Your task to perform on an android device: In the Carrot app. Search the Norway weather forecast and share the weather via Gmail.
Image 0: 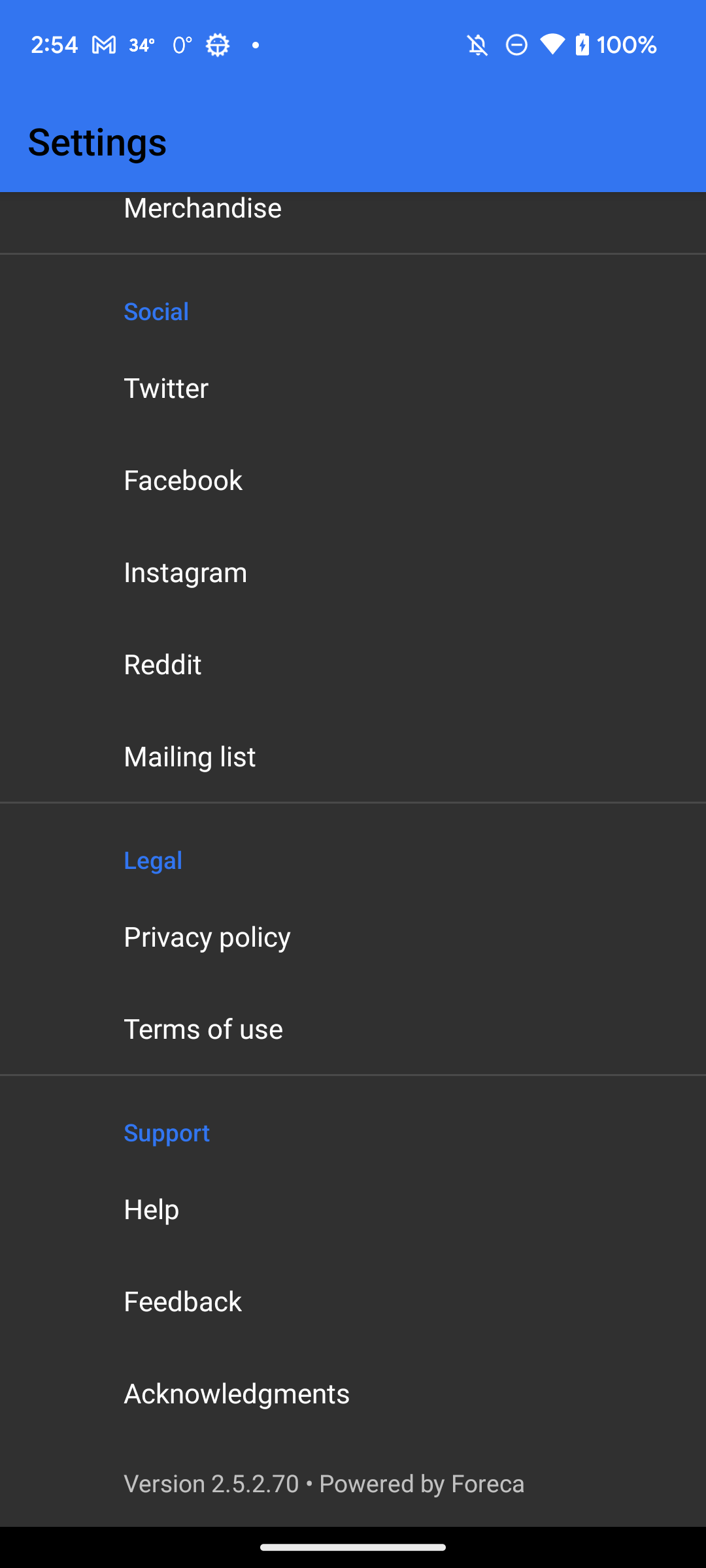
Go back to the screen
Step 0: press back button
Image 1: 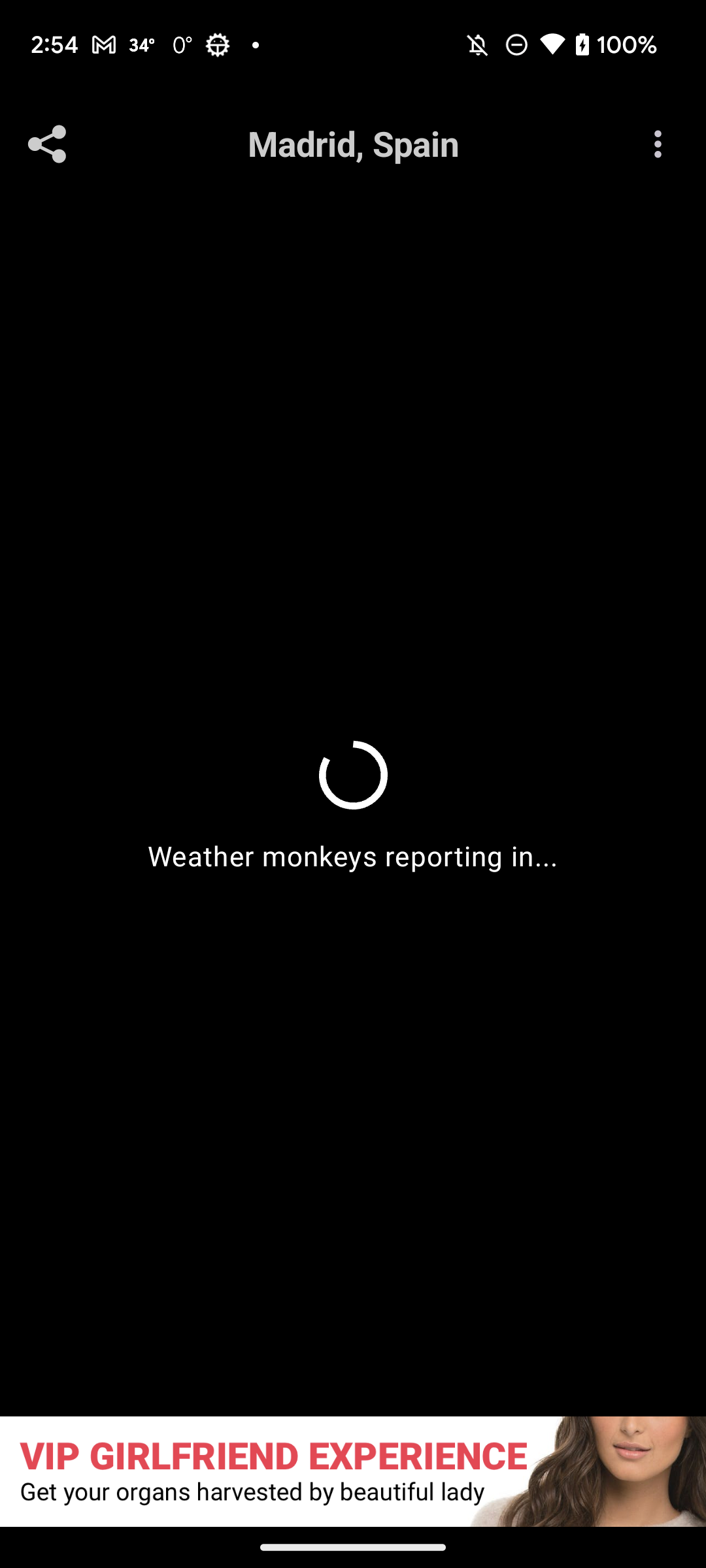
Go back to the screen
Step 1: wait
Image 2: 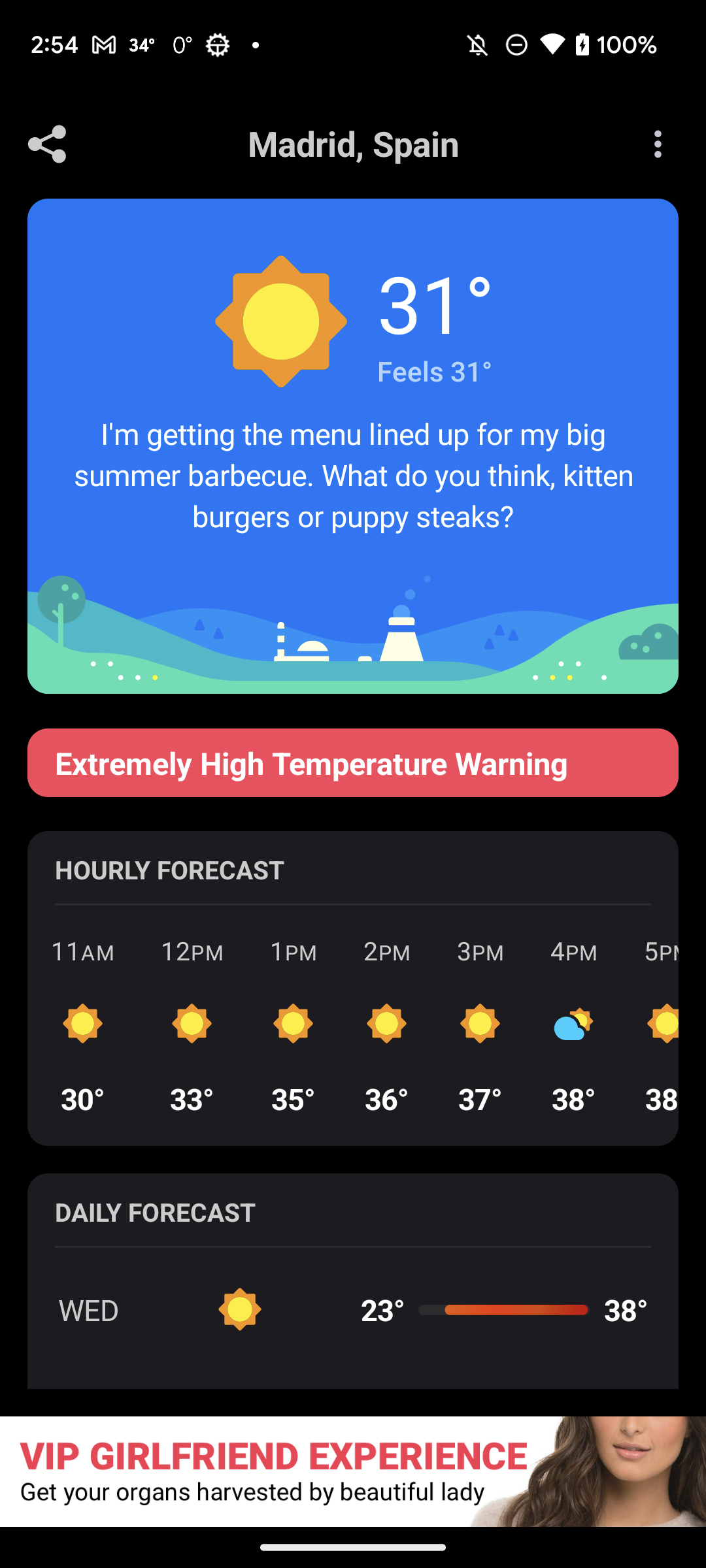
Click on the share icon at top left of the screen
Step 2: click (48, 144)
Image 3: 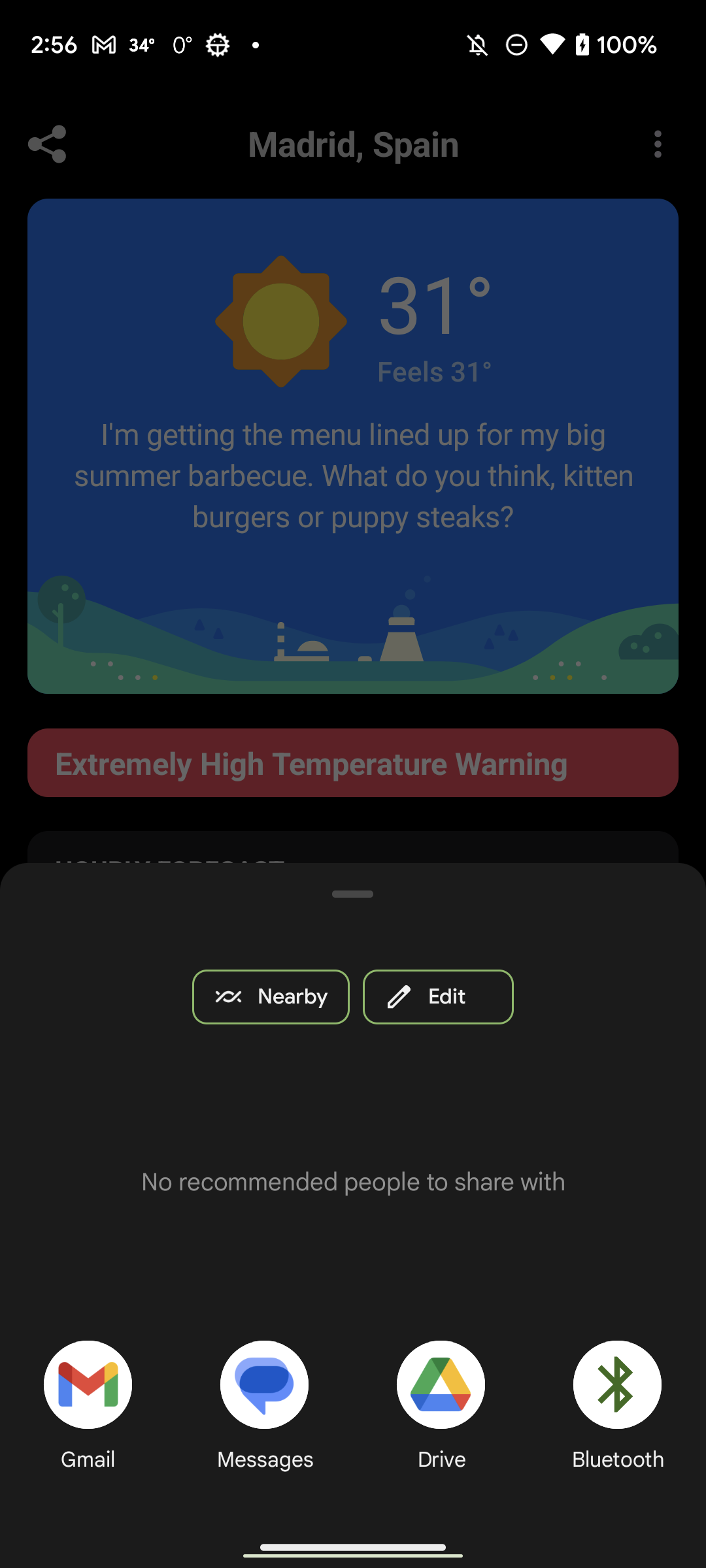
Click on the Gmail sharing option
Step 3: click (95, 1395)